Your task to perform on an android device: I want to download my new file.
Image 0: 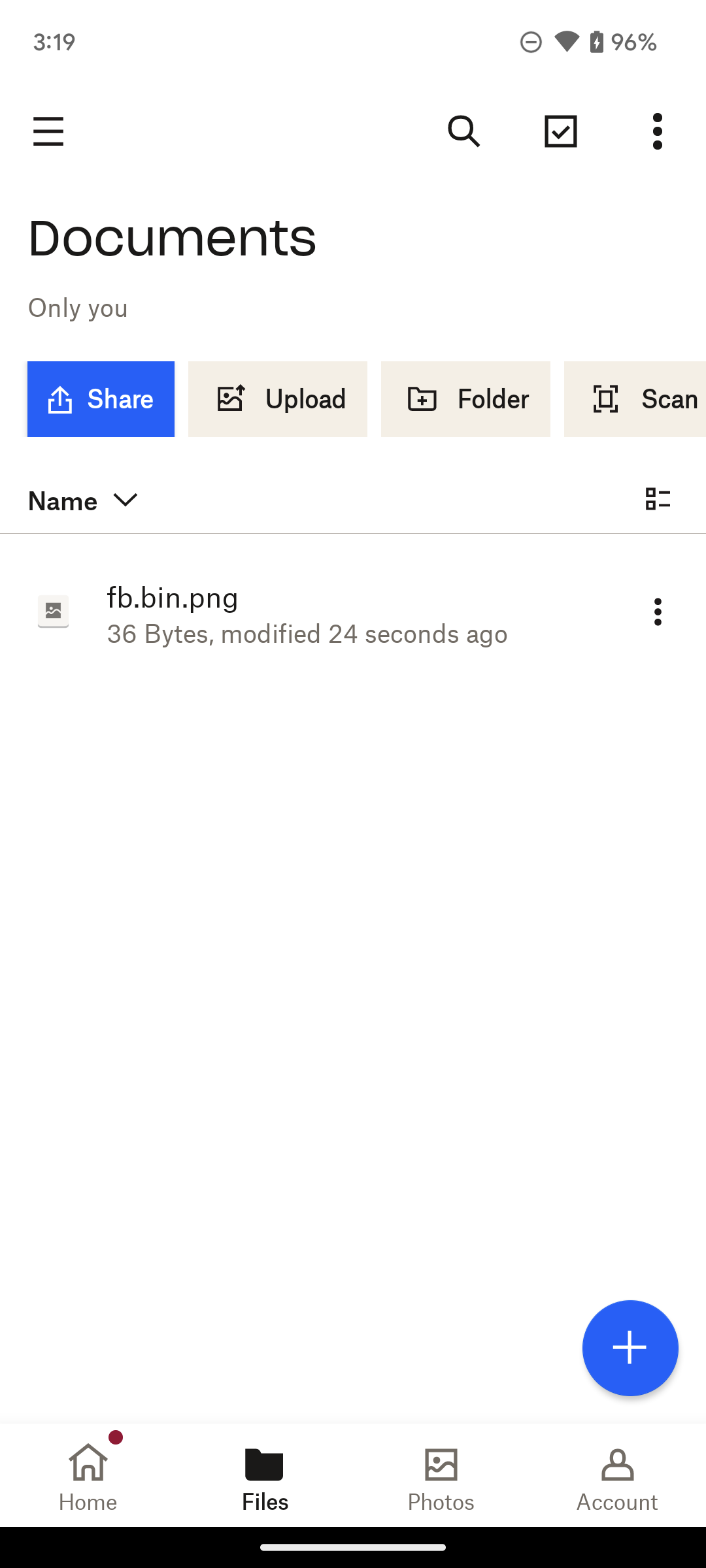
Click on the three dots on the screen.
Step 0: click (658, 612)
Image 1: 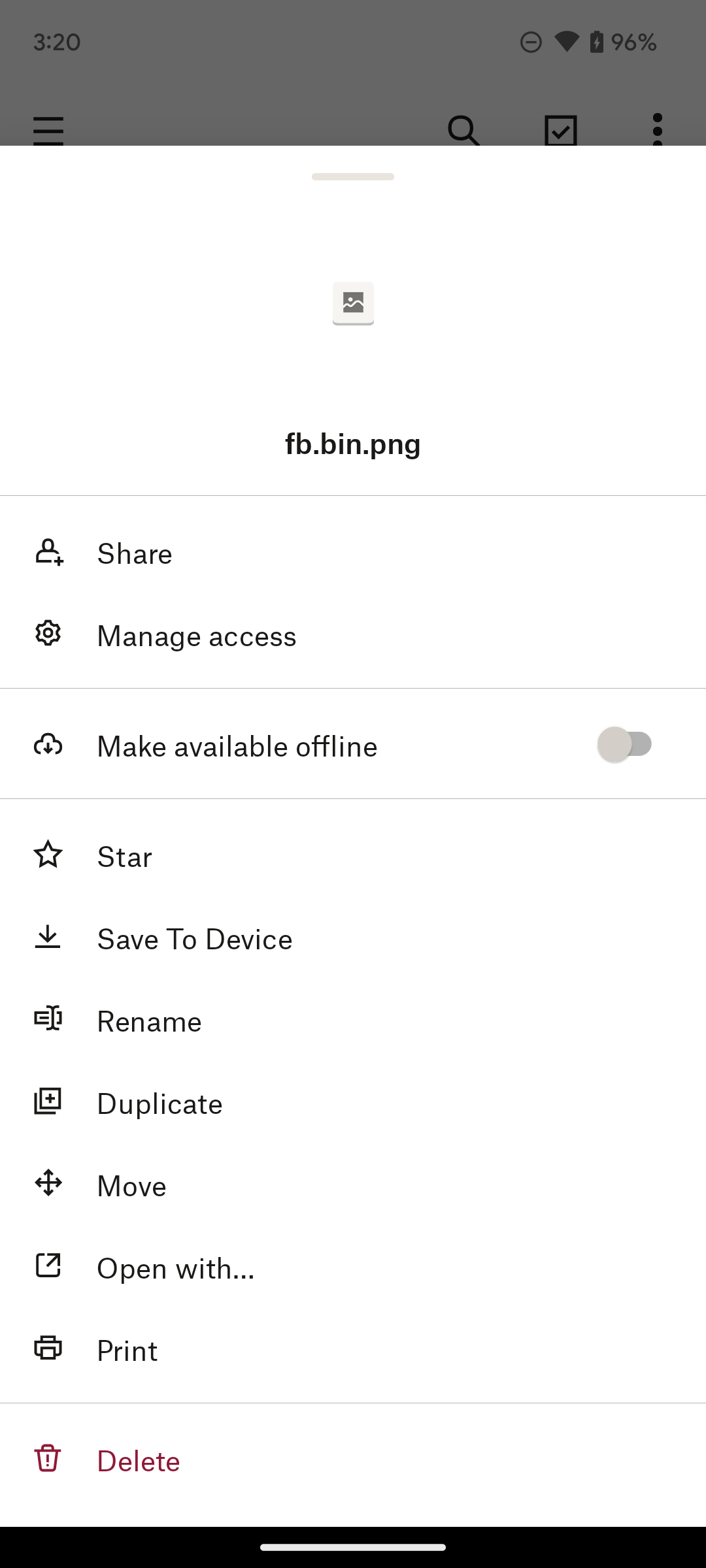
Click on the Save to device option on the screen.
Step 1: click (353, 936)
Image 2: 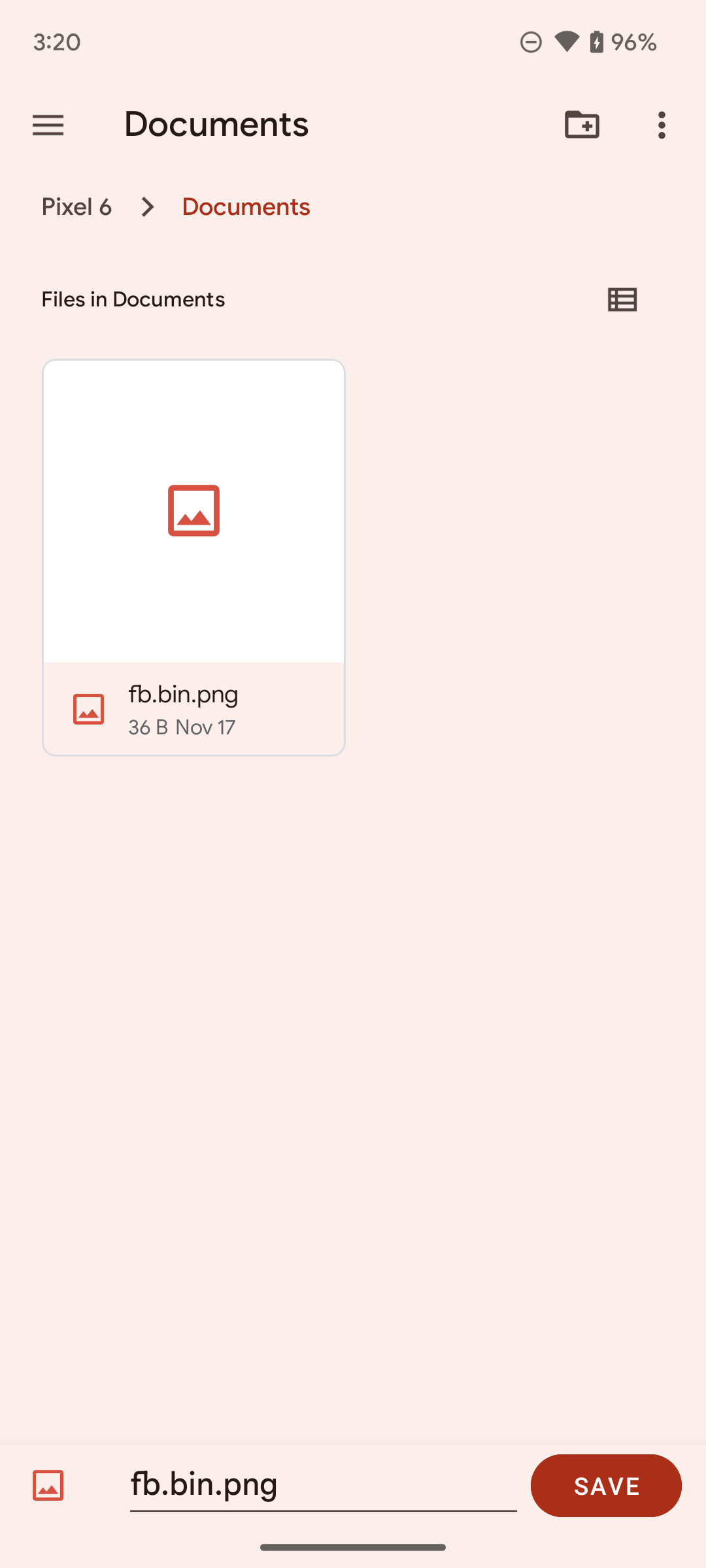
Click on the Save option on the bottom right corner of the screen.
Step 2: click (606, 1485)